Your task to perform on an android device: Before ordering oats from the bigbasket app, I want to know about the ingredients that are used in oats, so view the details of "saffola classic masala oats” for me.
Image 0: 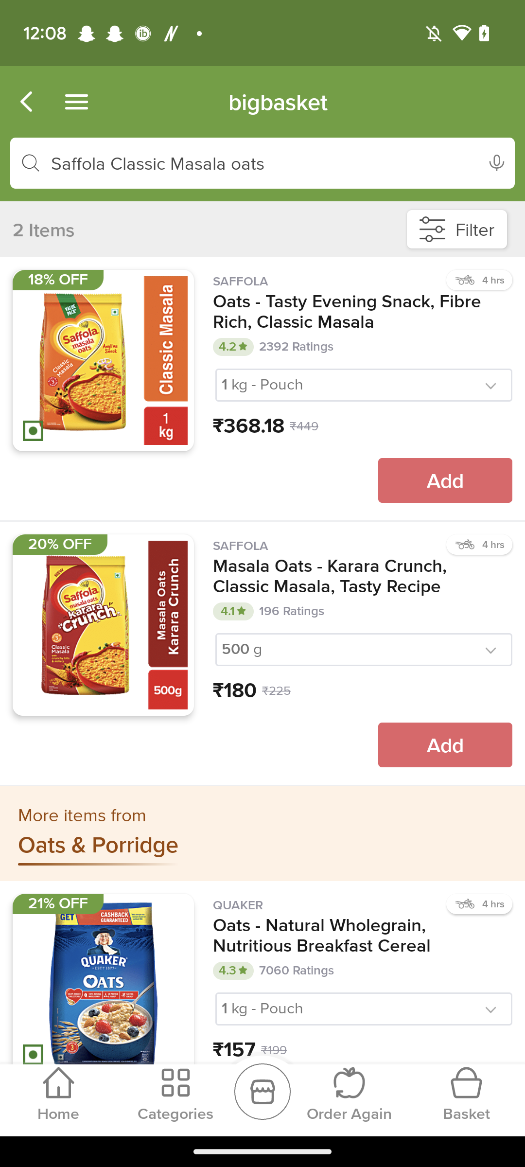
Open the First image of saffola classic masala oats.
Step 0: click (103, 360)
Image 2: 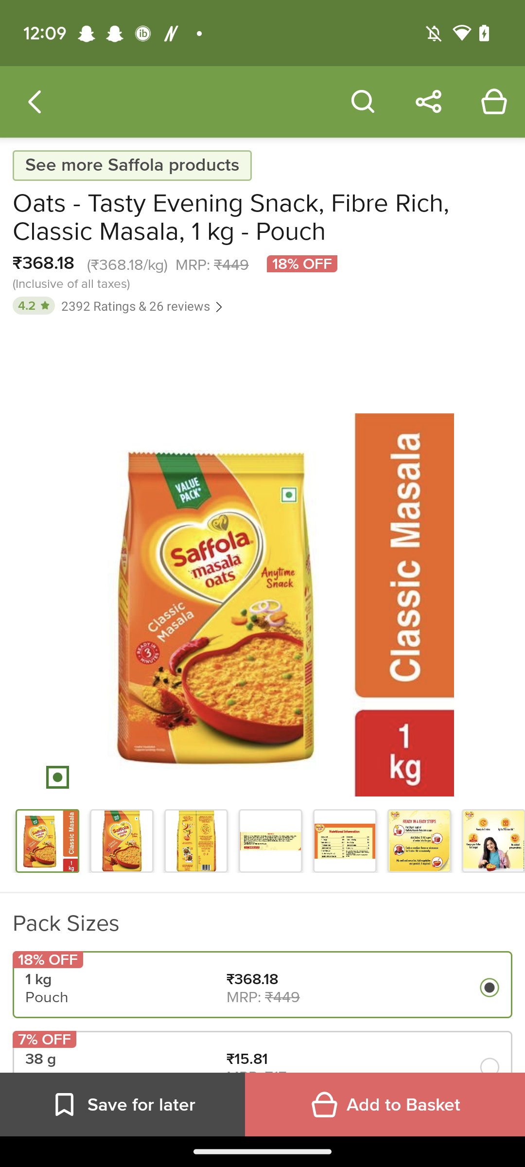
scroll up
Step 2: scroll down
Image 3: 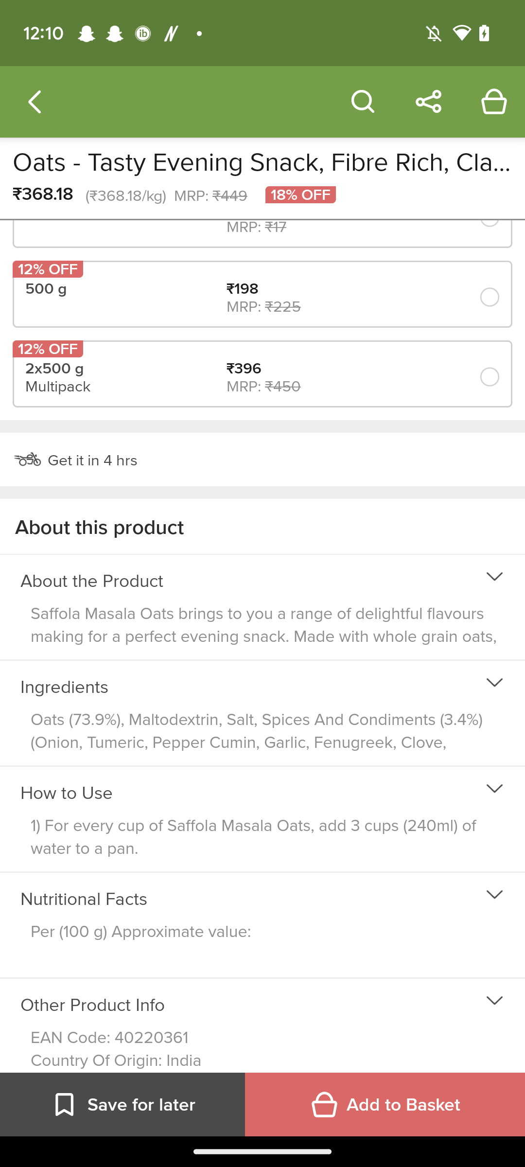
Click under the tab "About the product".
Step 3: click (296, 612)
Image 4: 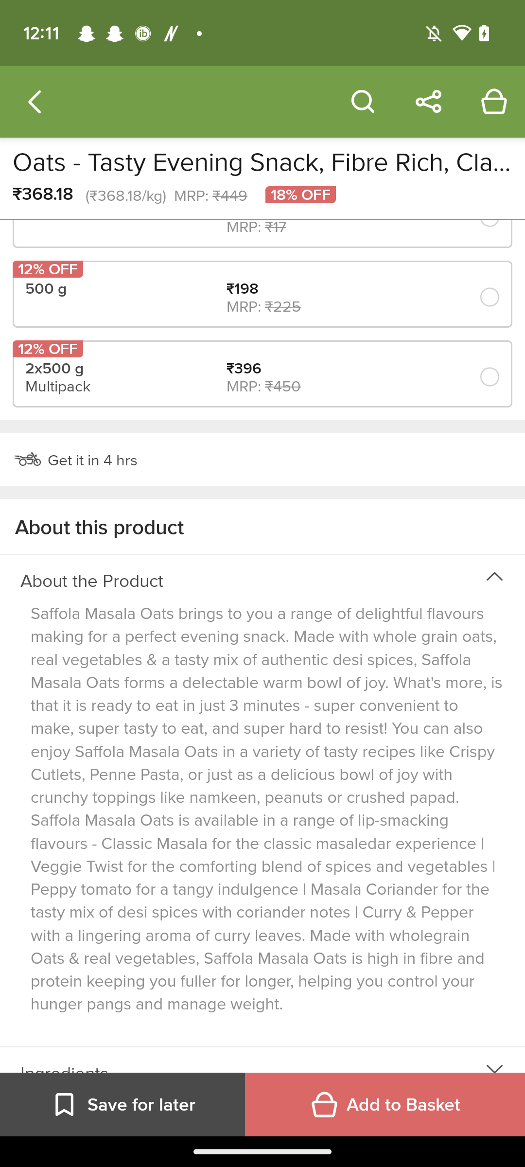
Scroll up
Step 4: scroll down
Image 5: 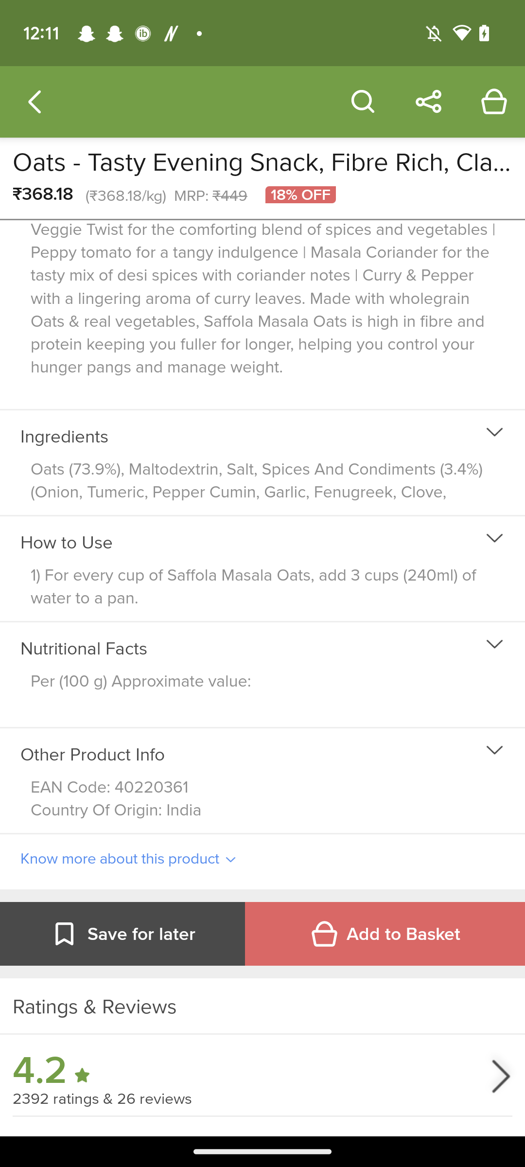
Click on the tab "Ingredients"
Step 5: click (253, 436)